Your task to perform on an android device: I want to buy a pair of 42-size black sneakers, so search for the 42-size black sneakers for me in the adidas app.
Image 0: 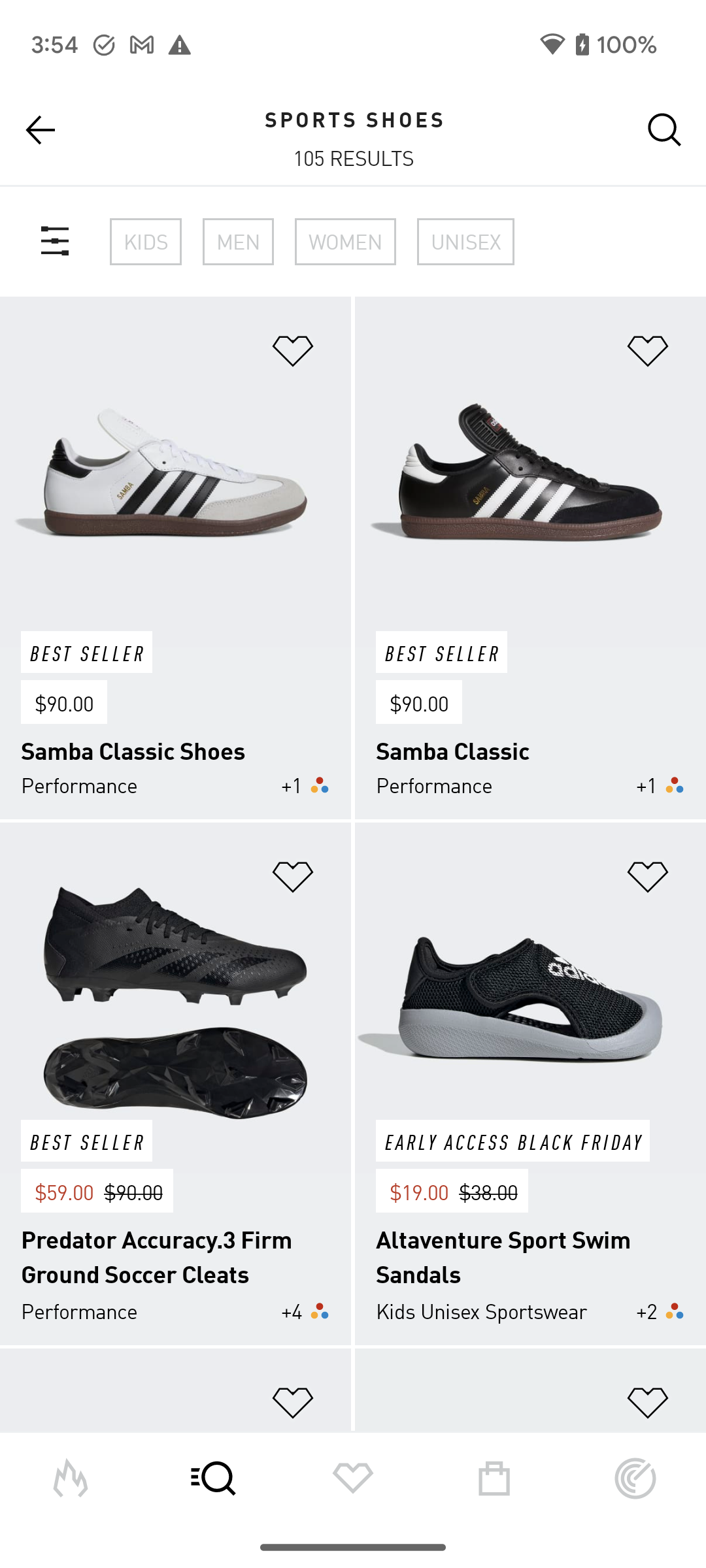
Click on the search icon at the top right corner of the screen to search for the shoes
Step 0: click (664, 130)
Image 1: 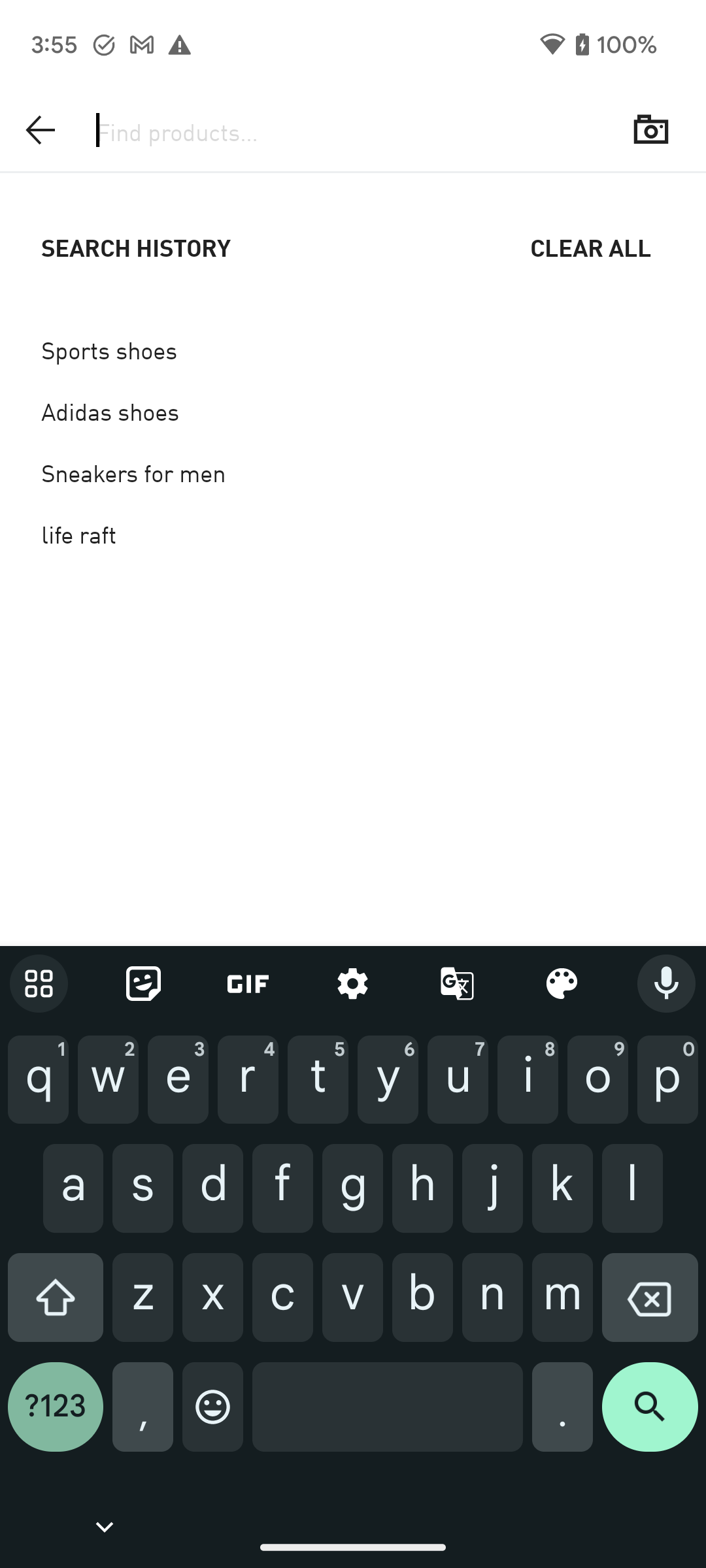
Type 42-size black sneakers in the search for the shoes.
Step 1: type "42-size black sneakers"
Image 2: 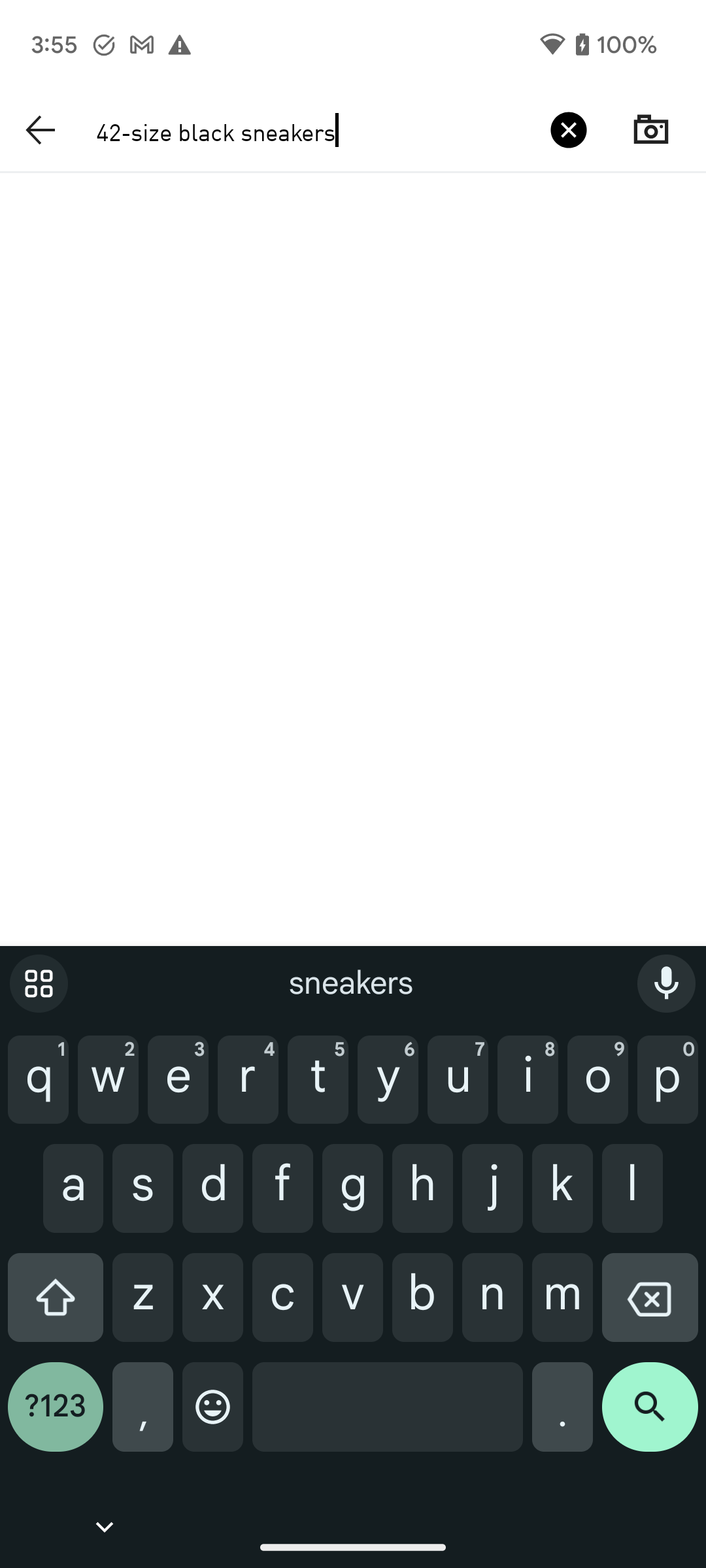
Click on the search icon at the bottom right corner of the screen to view the search result
Step 2: click (650, 1417)
Image 3: 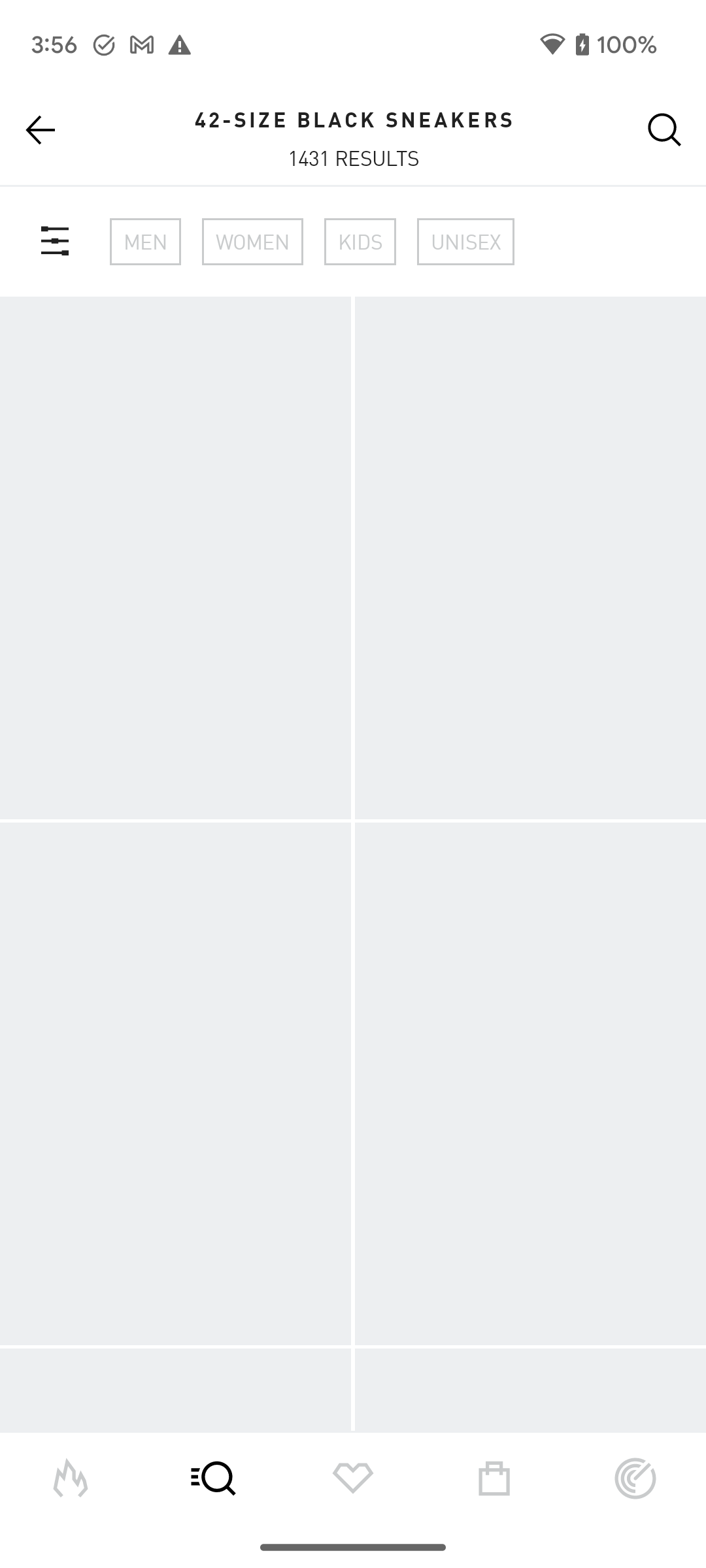
Click on the search icon at the bottom right corner of the screen to view the search result
Step 3: wait